Your task to perform on an android device: Open the Xodo app and Share the lehe108 pdf to dbwscratch.test.id2@gmail.com
Image 0: 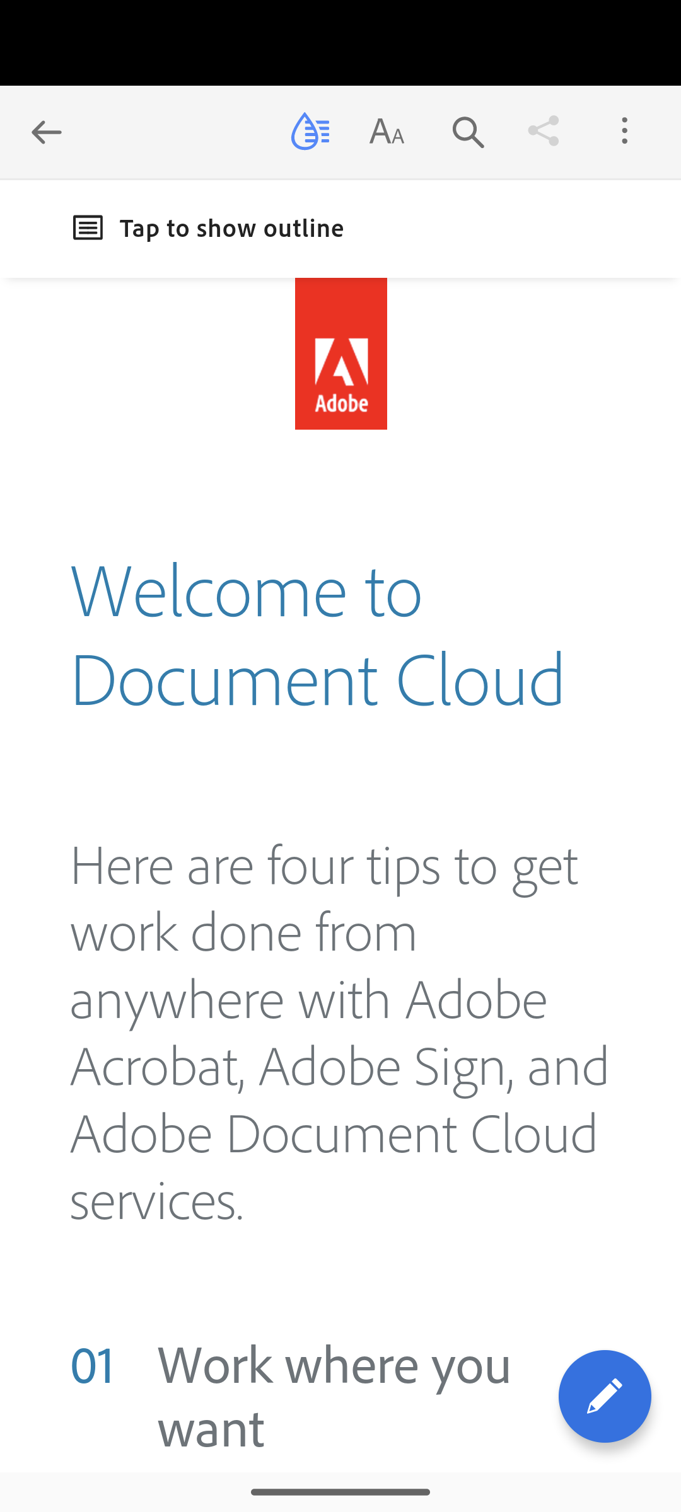
Open the Xodo app
Step 0: open app "Xodo"
Image 1: 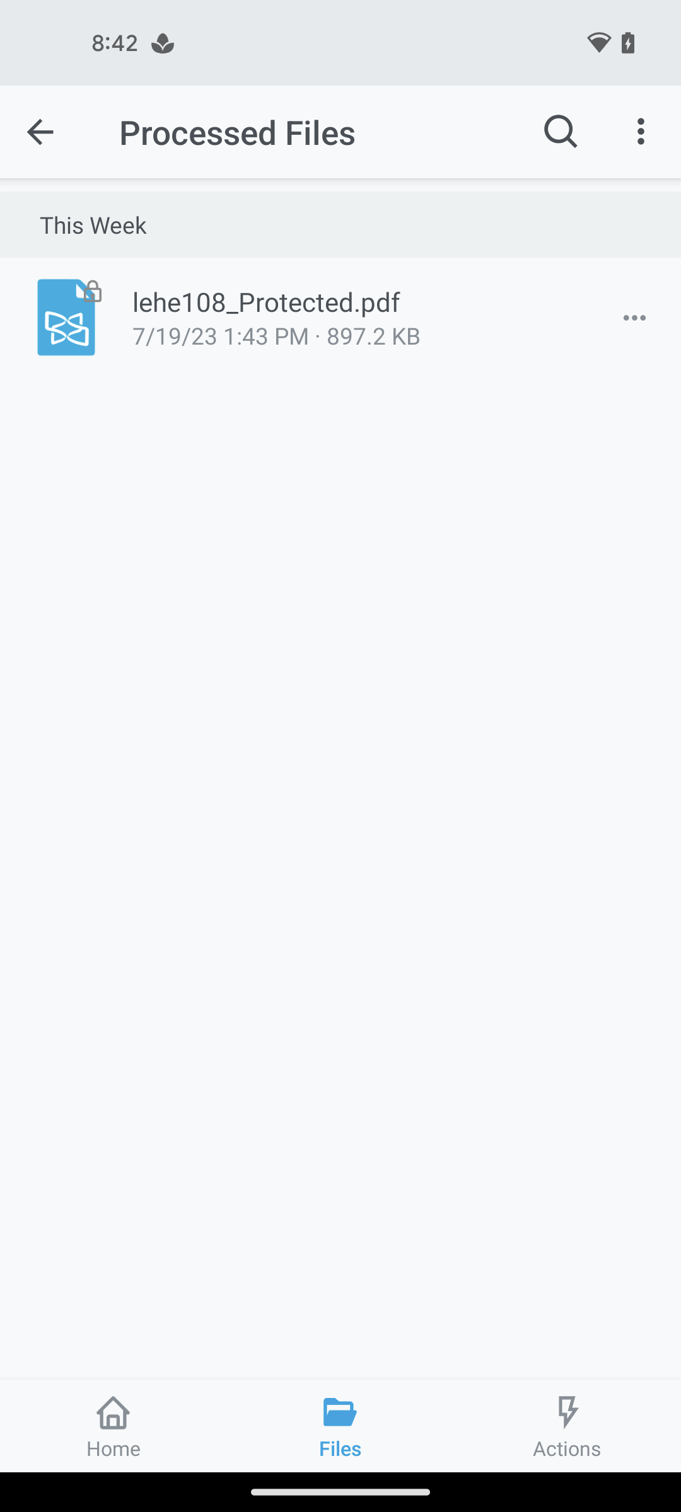
click on lehe108 pdf
Step 1: click (354, 301)
Image 2: 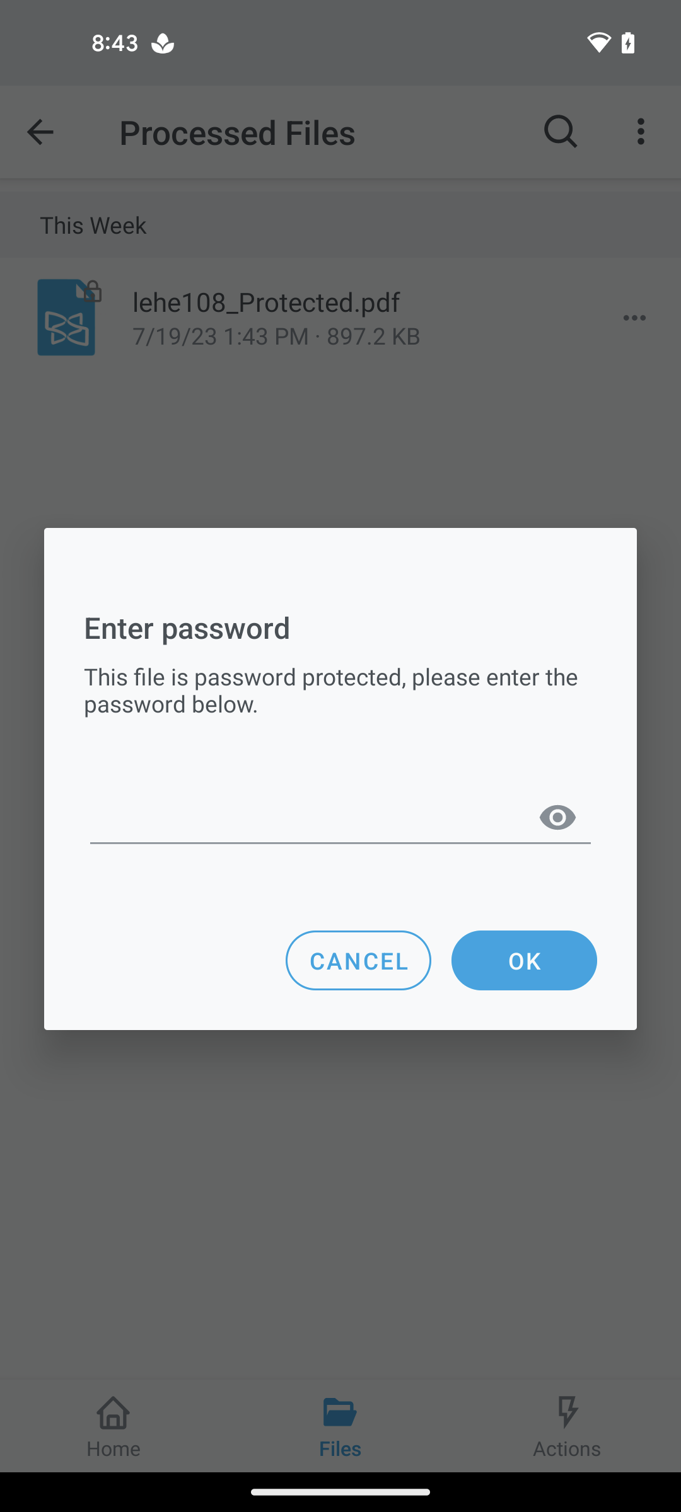
click on enter password
Step 2: click (340, 816)
Image 3: 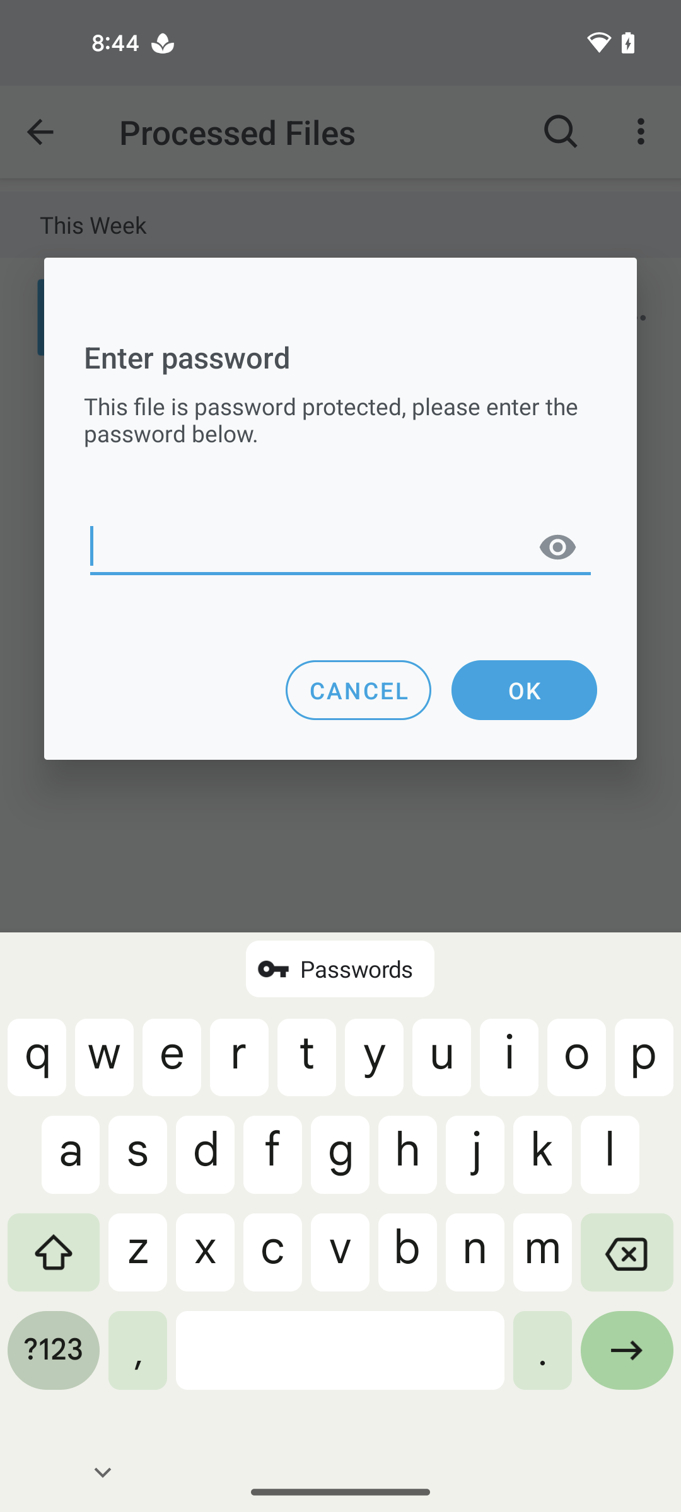
enter password abc123
Step 3: type "abc123"
Image 4: 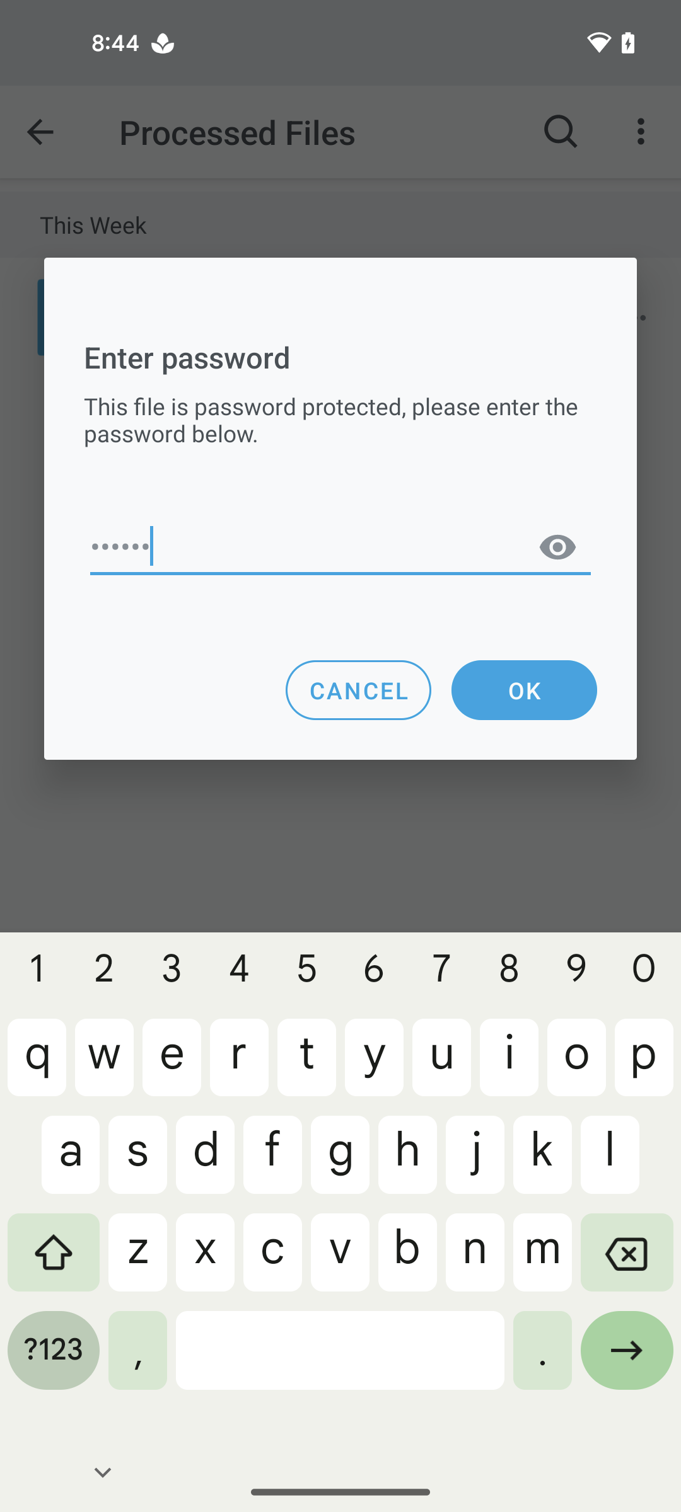
click on OK button
Step 4: click (524, 690)
Image 5: 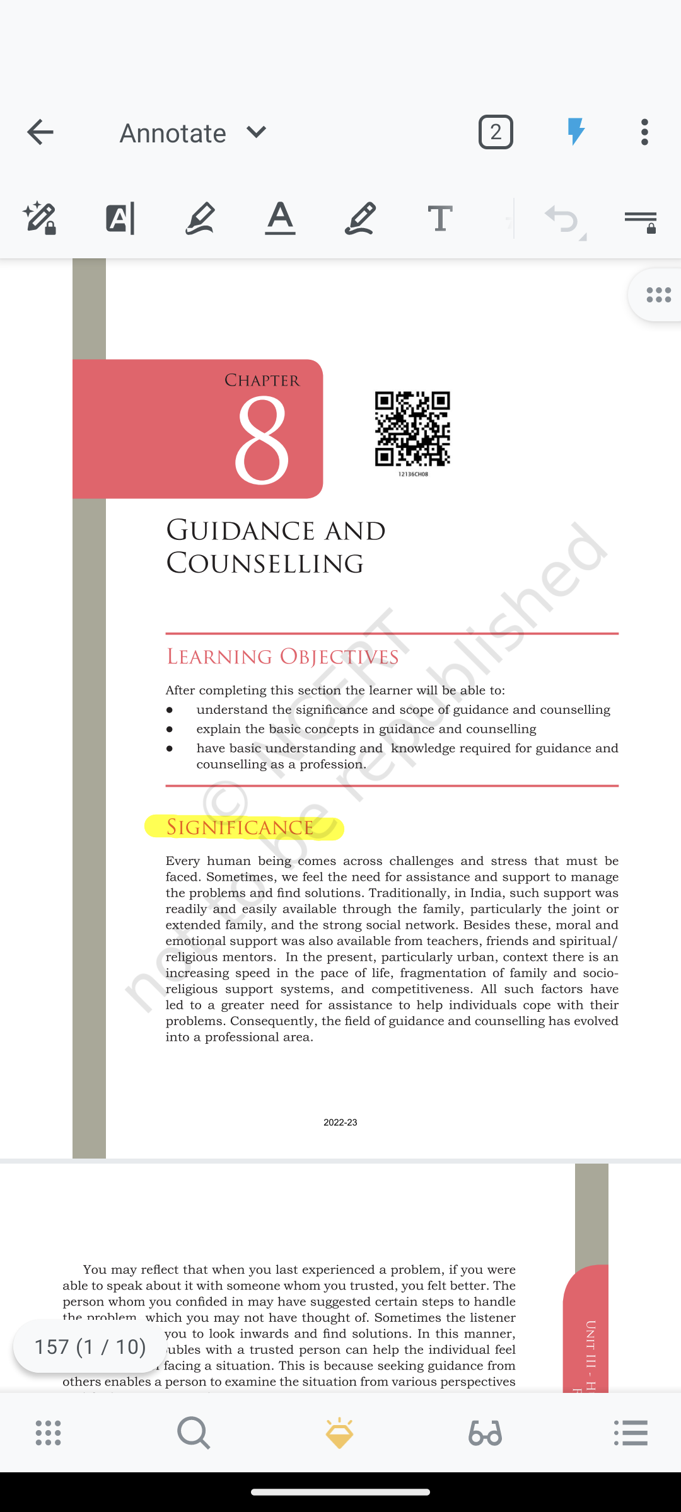
click on more icon
Step 5: click (648, 132)
Image 6: 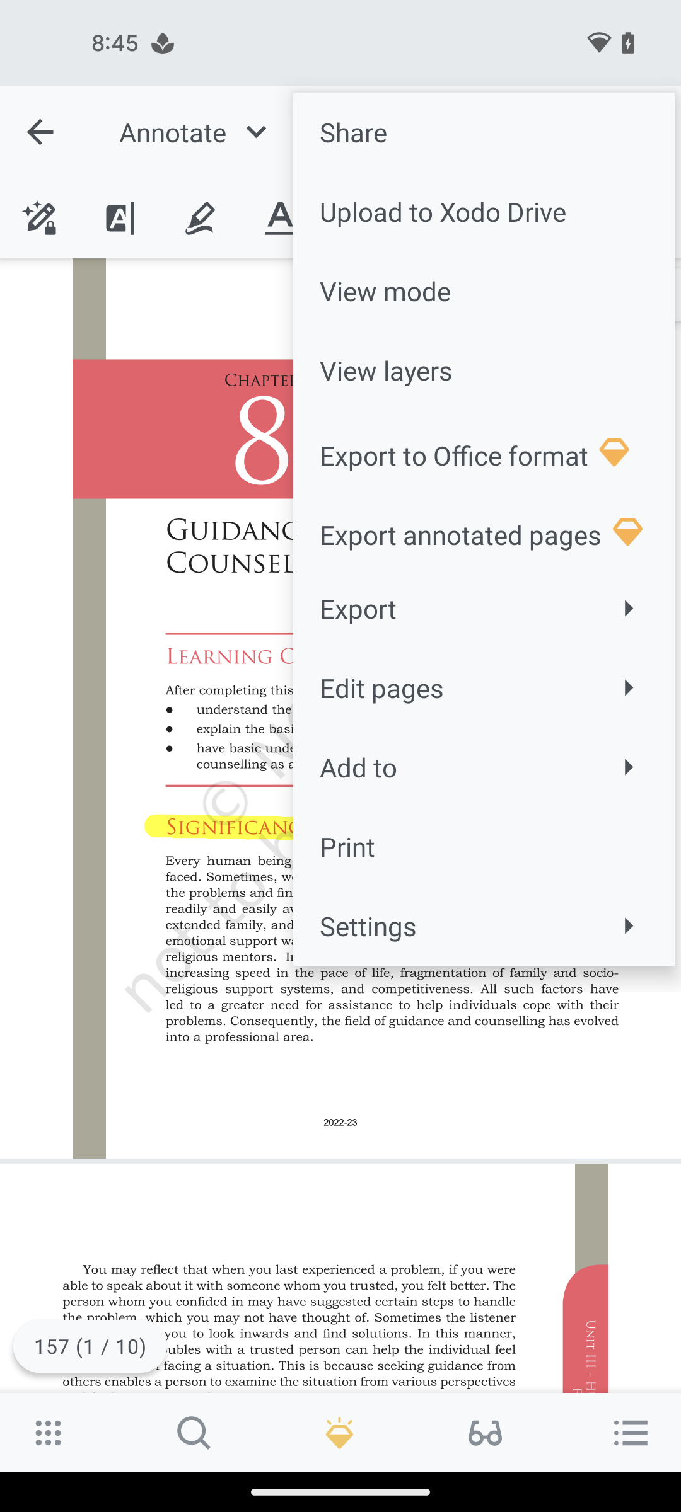
click on share
Step 6: click (484, 132)
Image 7: 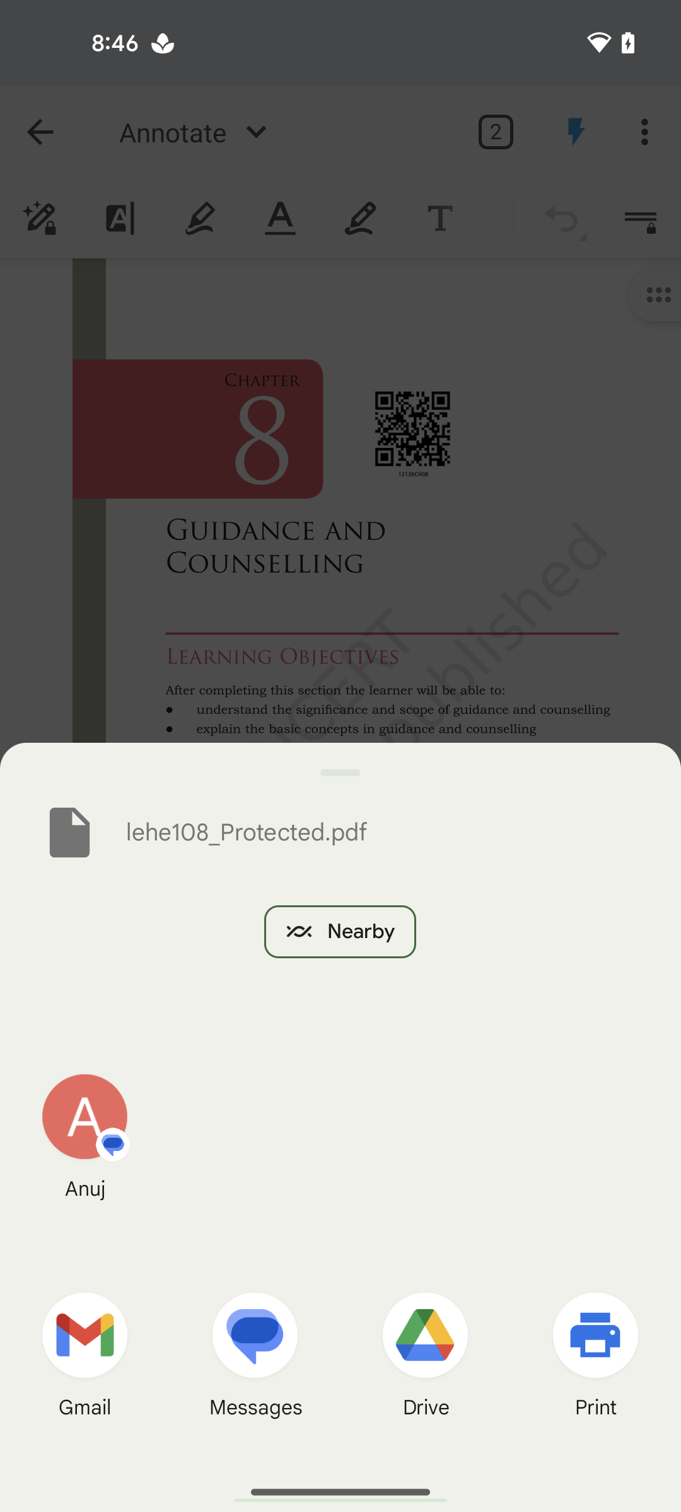
select gmail app
Step 7: click (84, 1335)
Image 8: 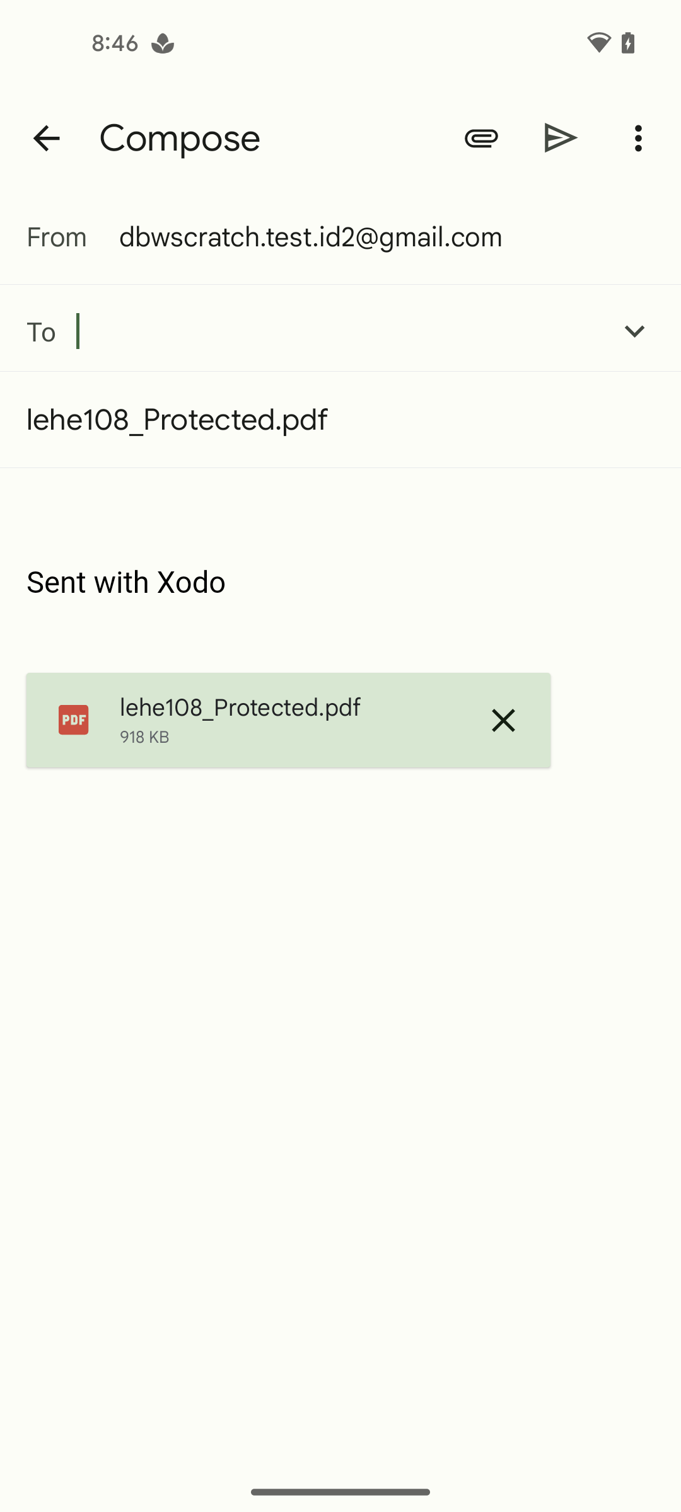
enter receiver email dbwscratch.test.id2@gmail.com
Step 8: type "dbwscratch.test.id2@gmail.com"
Image 9: 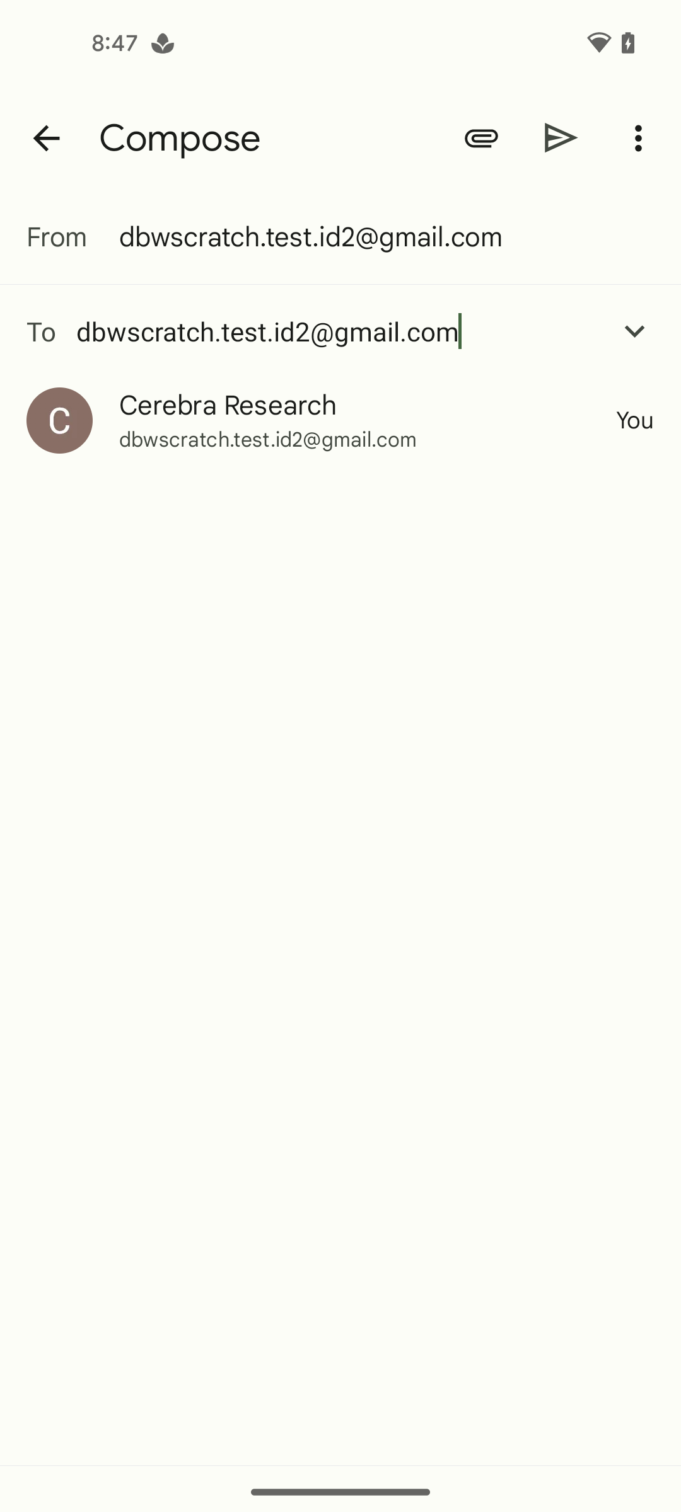
select dbwscratch.test.id2@gmail.com
Step 9: click (354, 420)
Image 10: 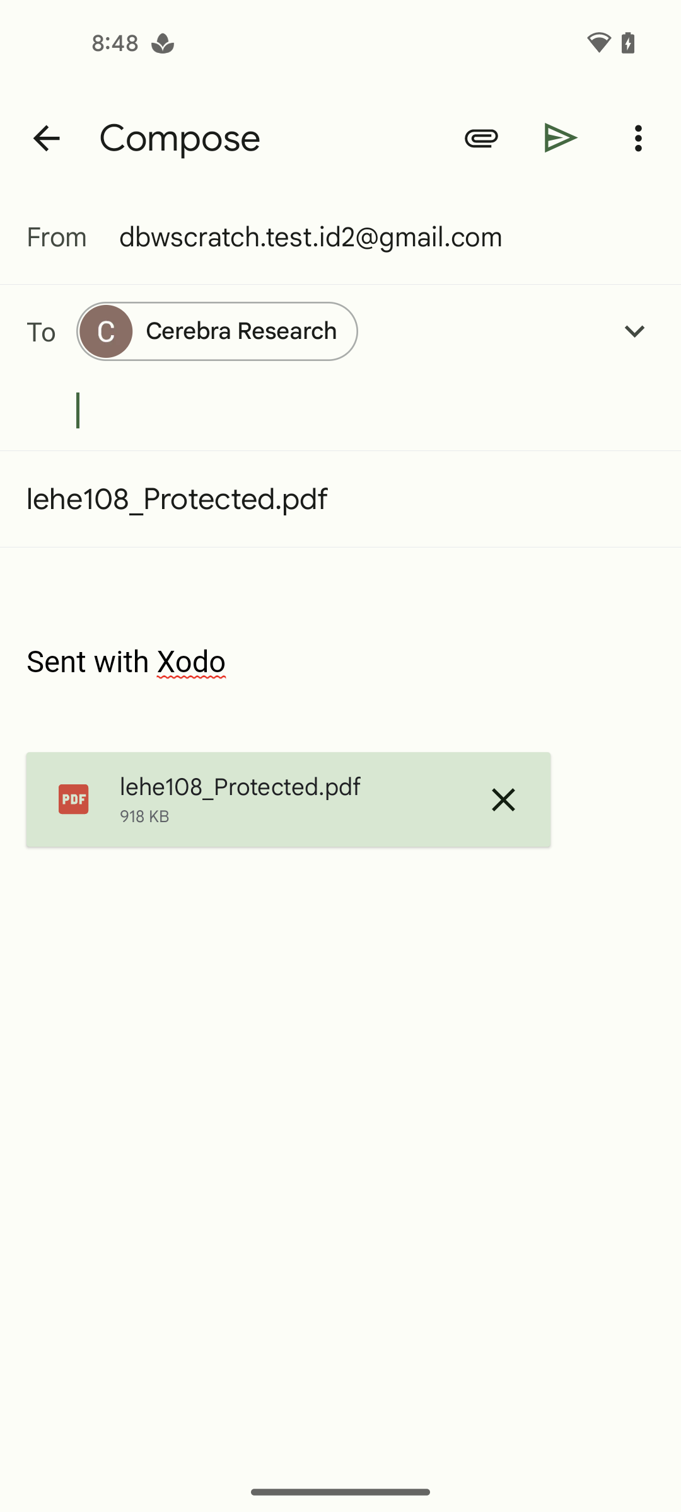
click on send icon
Step 10: click (561, 137)